Your task to perform on an android device: My wife told me to view the comparison of Adidas Originals ZX 750 G96718, UK Mens Shoes Trainers with others before purchasing them, so compare these shoes with others in the eBay app.
Image 0: 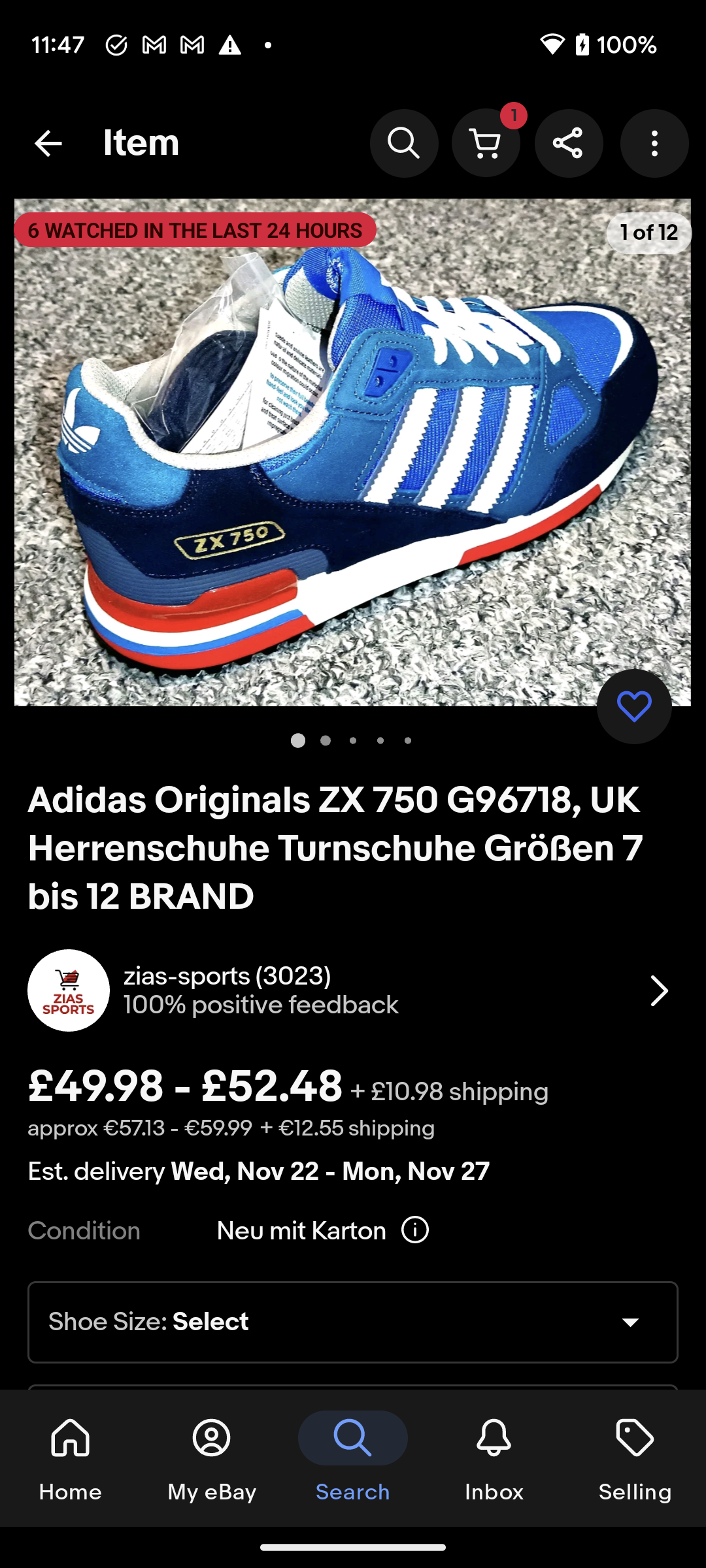
Scroll down to view other shoes of this category.
Step 0: scroll down
Image 1: 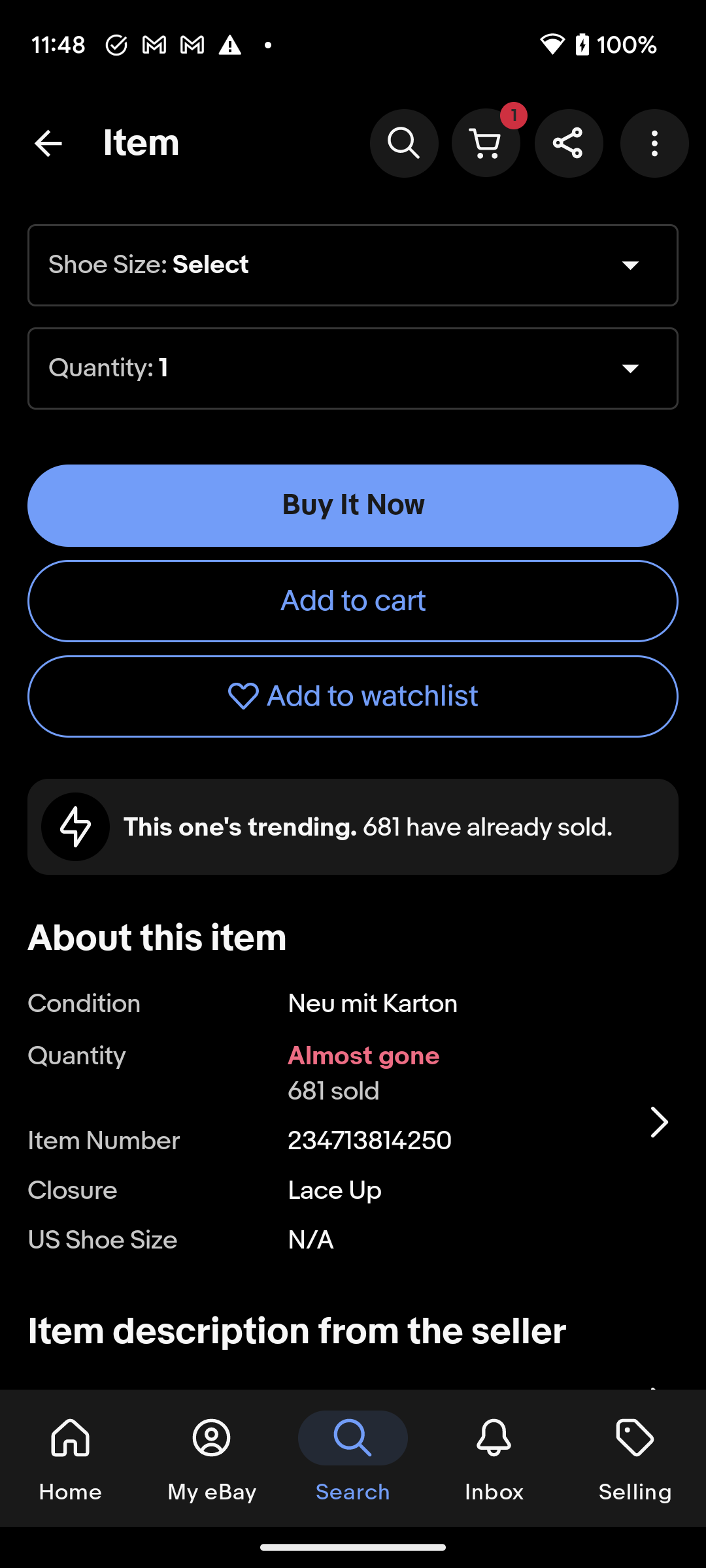
Scroll down to view other shoes of this category.
Step 1: scroll down